Your task to perform on an android device: Begin the direction to the restaurant Bar Louie, and then enable route traffic updates.
Image 0: 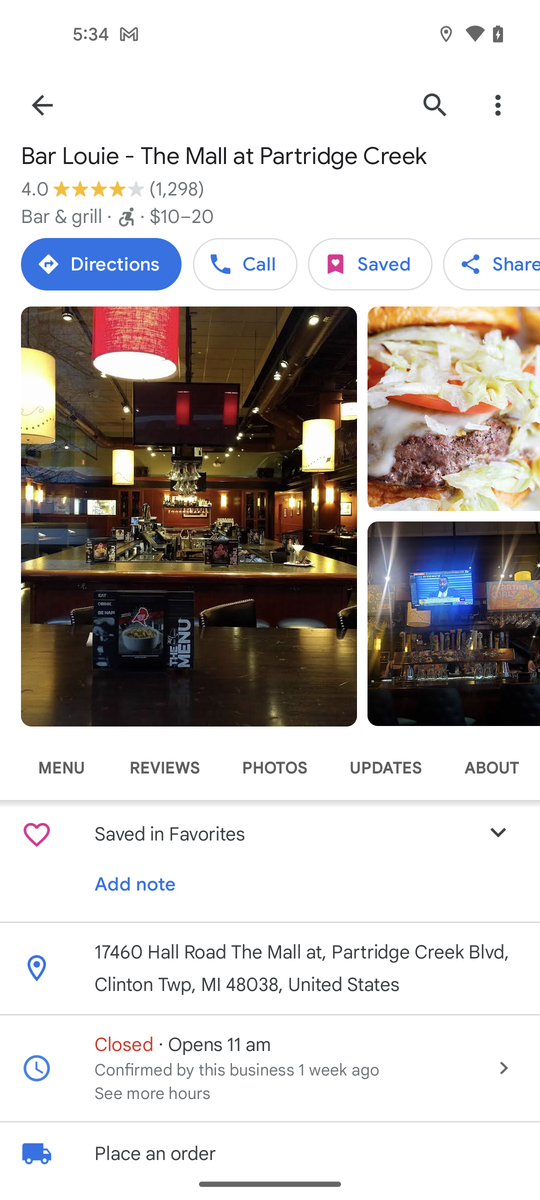
click on the Directions button
Step 0: click (129, 280)
Image 1: 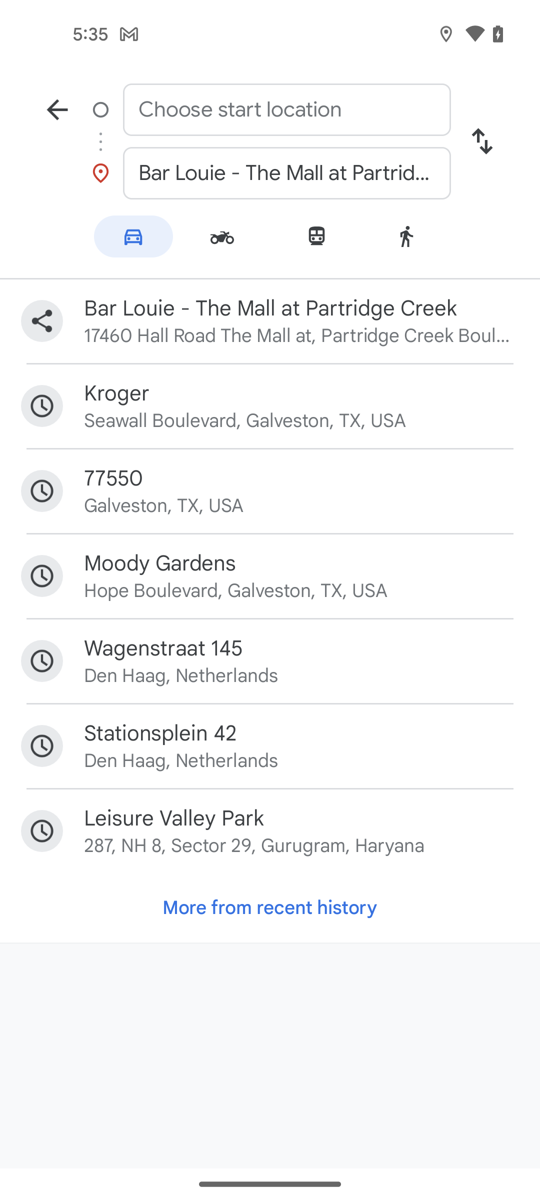
click on the start location section
Step 1: click (286, 109)
Image 2: 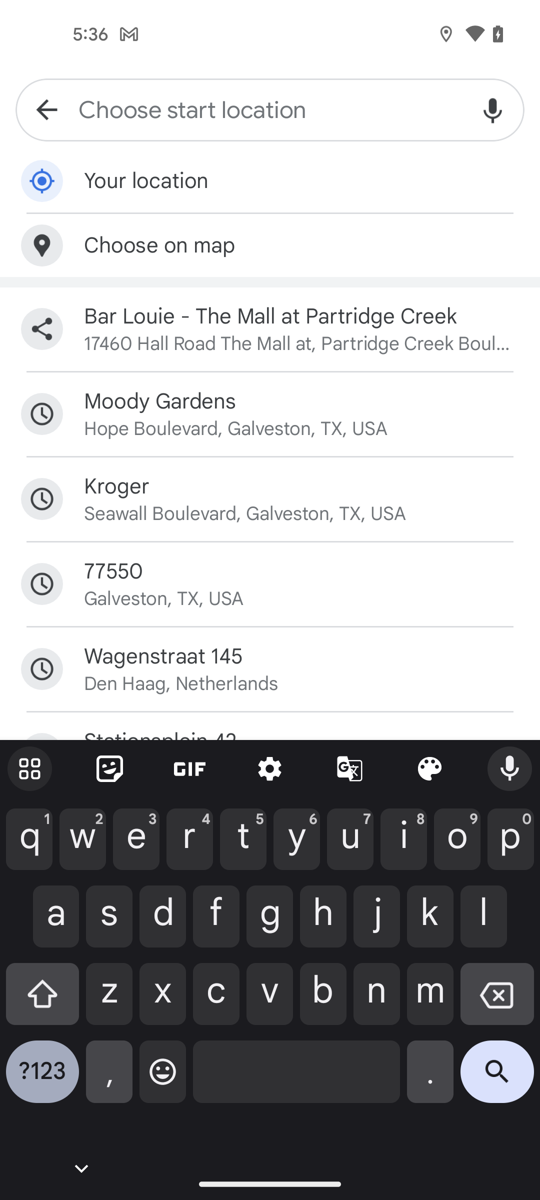
select the 77550 Galveston
Step 2: click (301, 571)
Image 3: 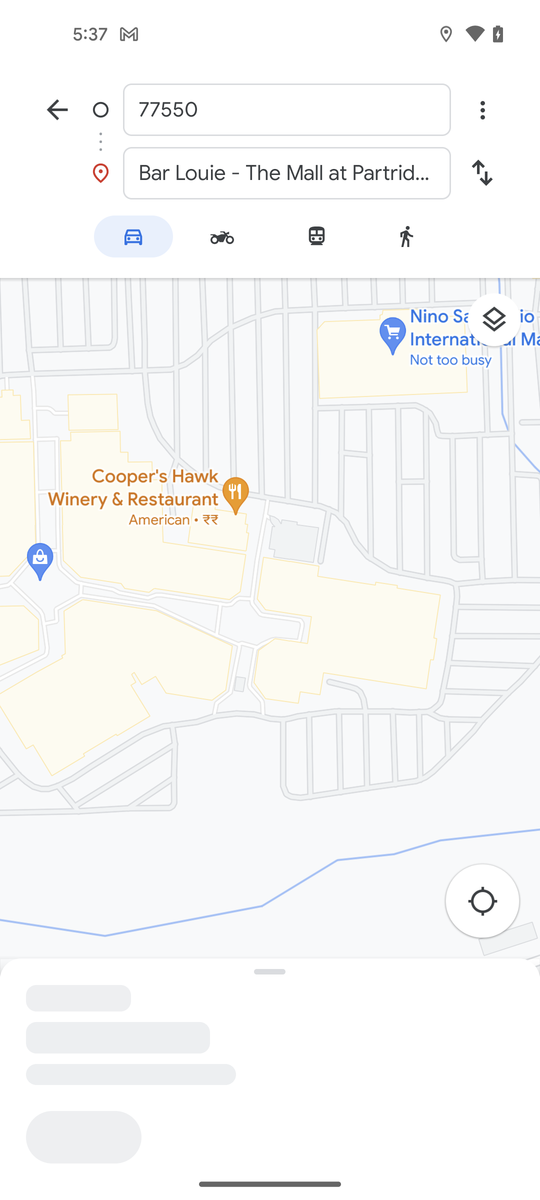
select the 77550 Galveston
Step 3: wait
Image 4: 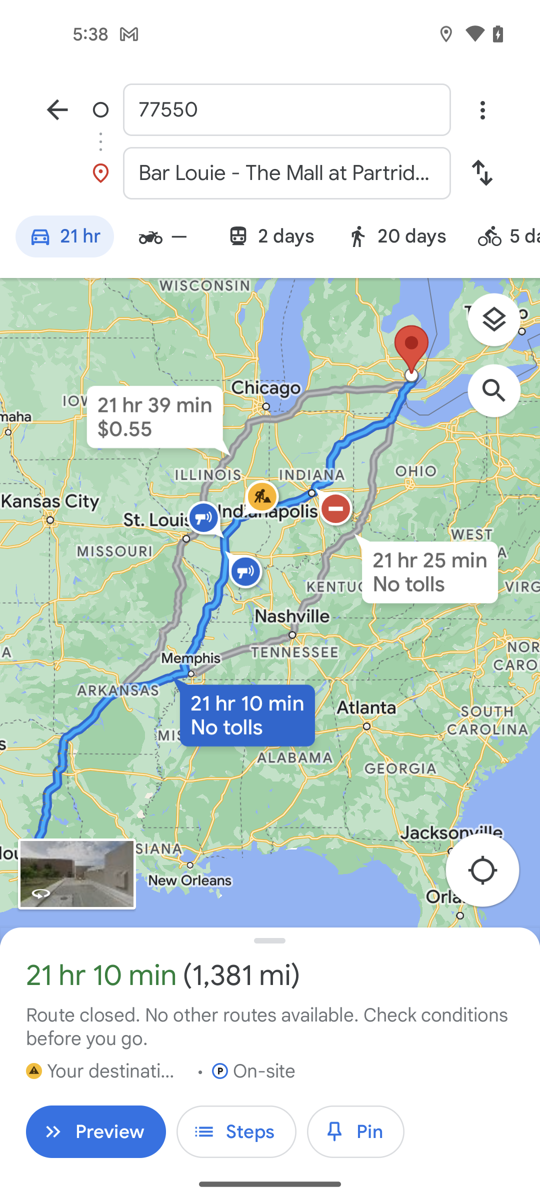
click on the layer icon
Step 4: click (501, 325)
Image 5: 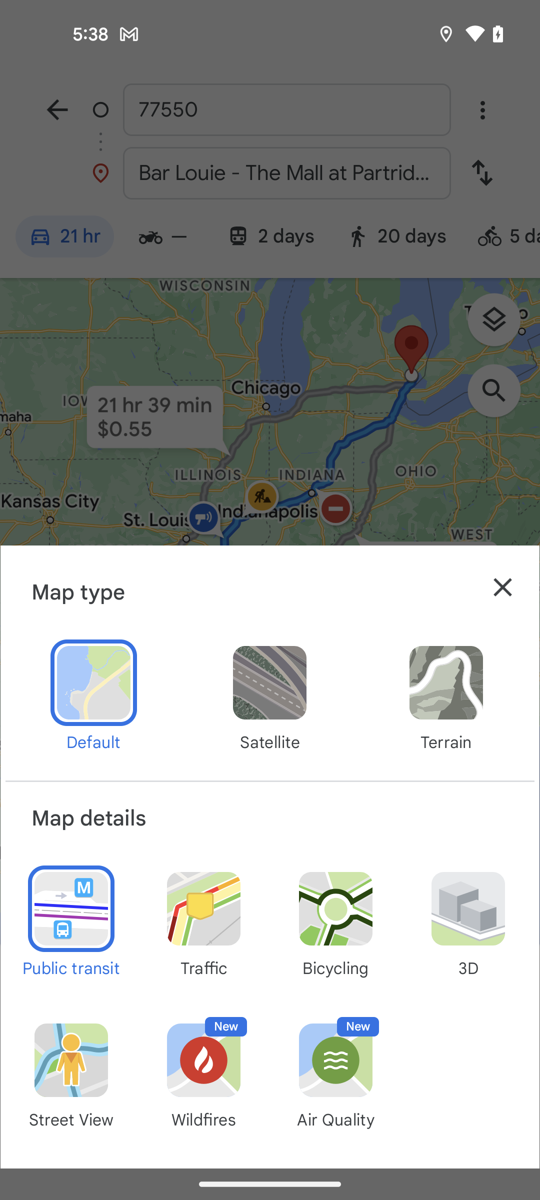
select the Traffic mode under Map details
Step 5: click (203, 923)
Image 6: 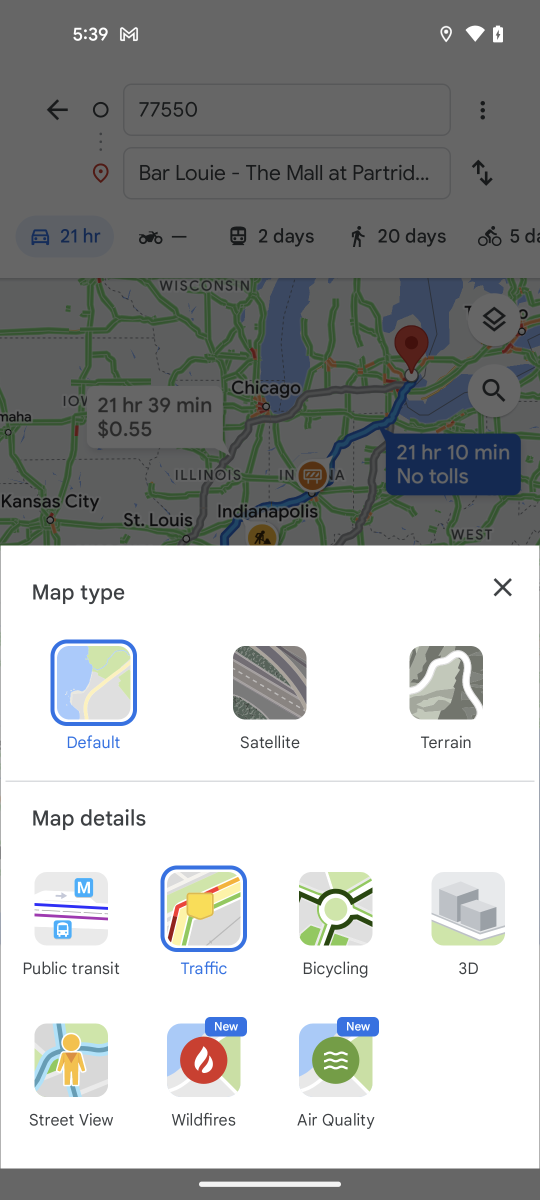
click on the close icon
Step 6: click (502, 587)